Your task to perform on an android device: I want to unfollow compelled to cook on the SideChef app.
Image 0: 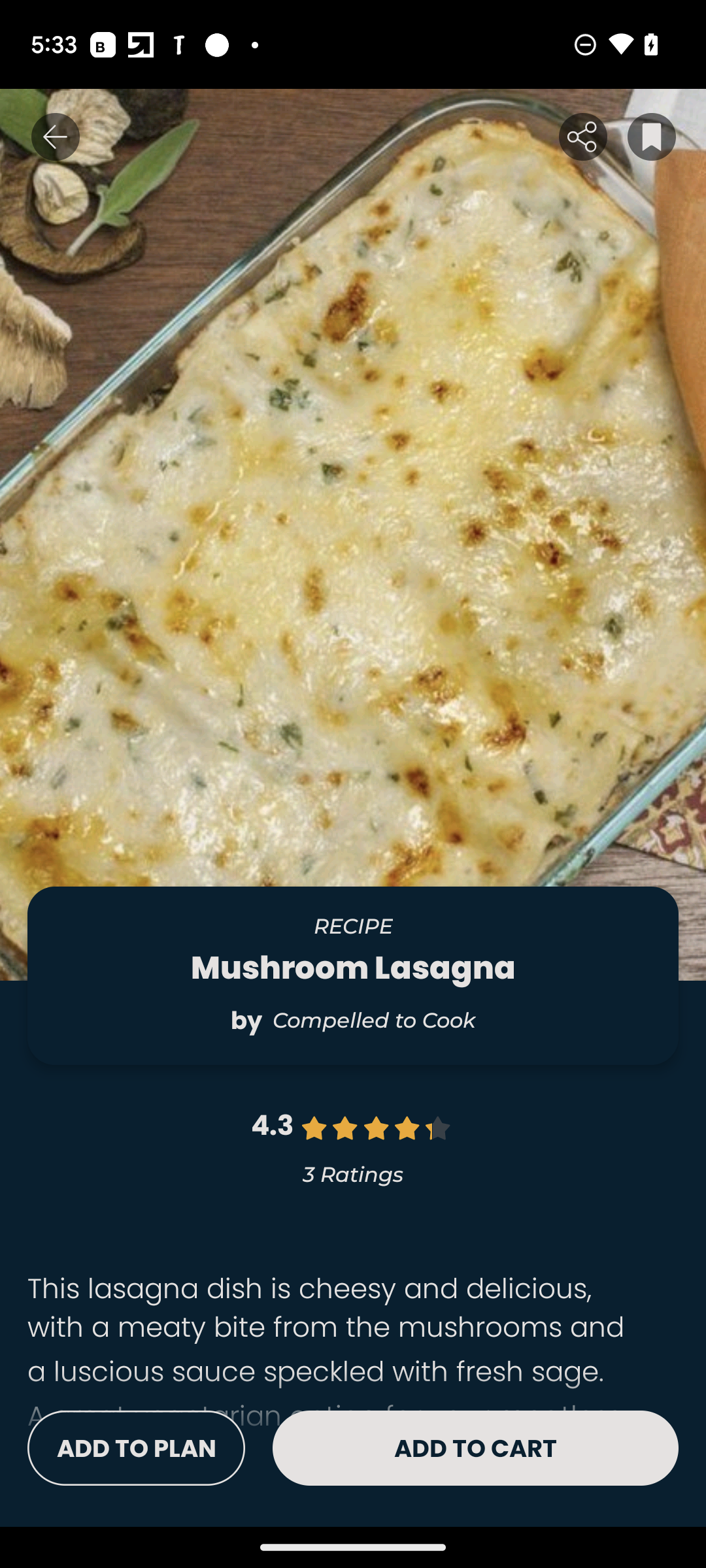
Click on the compelled to cook
Step 0: click (374, 1021)